Your task to perform on an android device: I want to change the reminder time to 7 pm because I accidentally set the wrong time for a meeting reminder
Image 0: 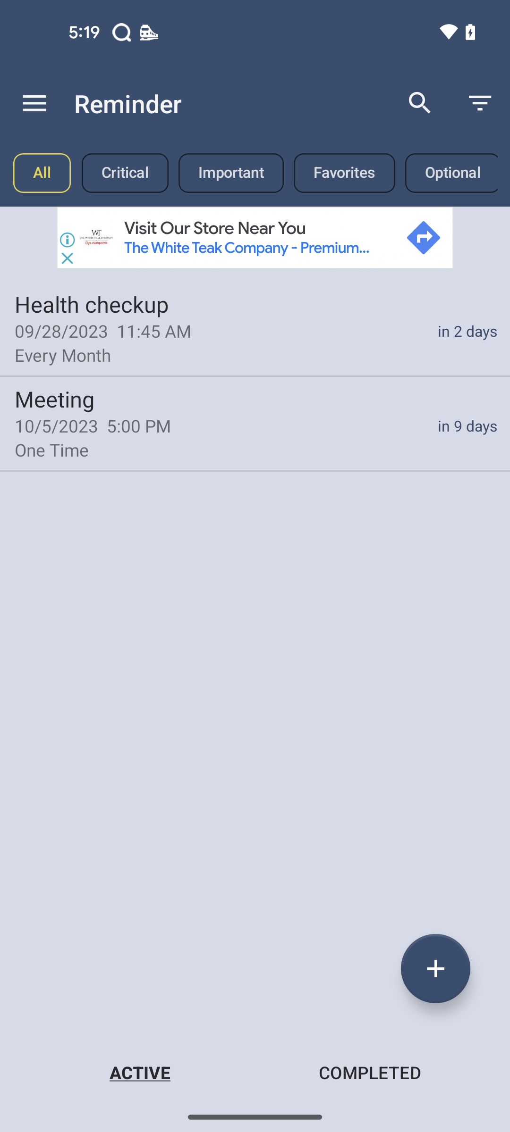
click on the meeting reminder
Step 0: click (255, 423)
Image 1: 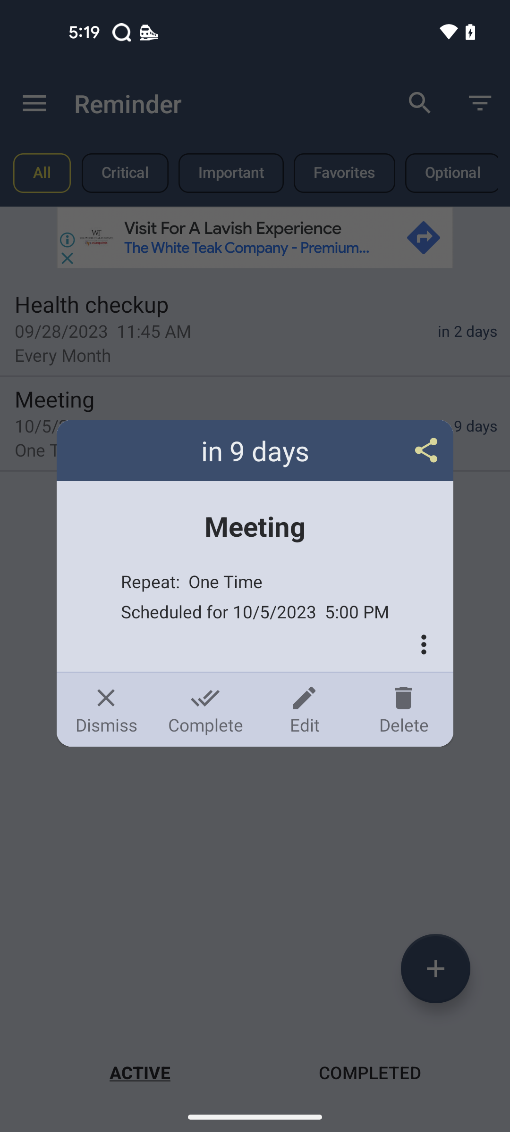
click on the edit
Step 1: click (304, 709)
Image 2: 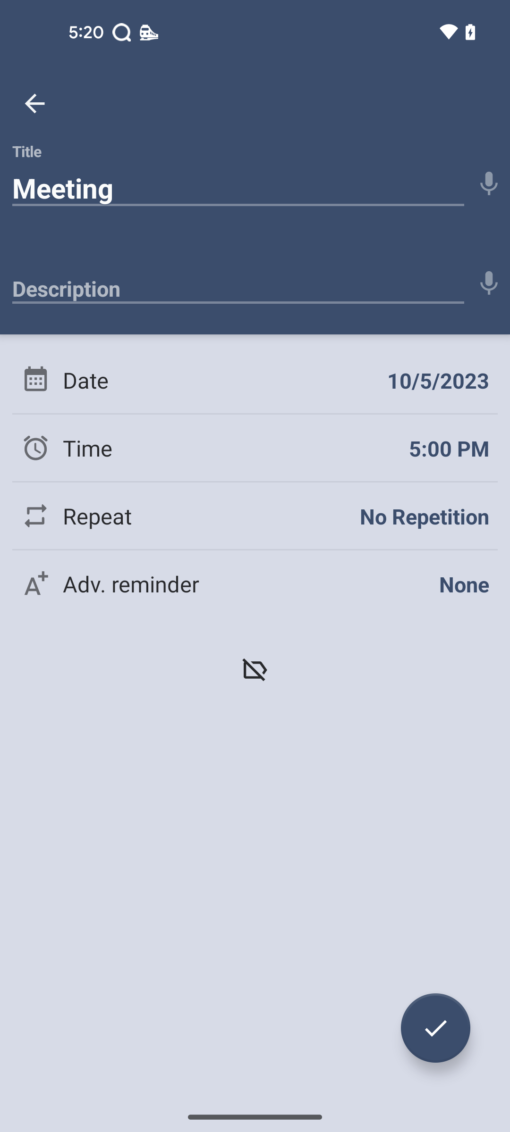
click on the time
Step 2: click (449, 448)
Image 3: 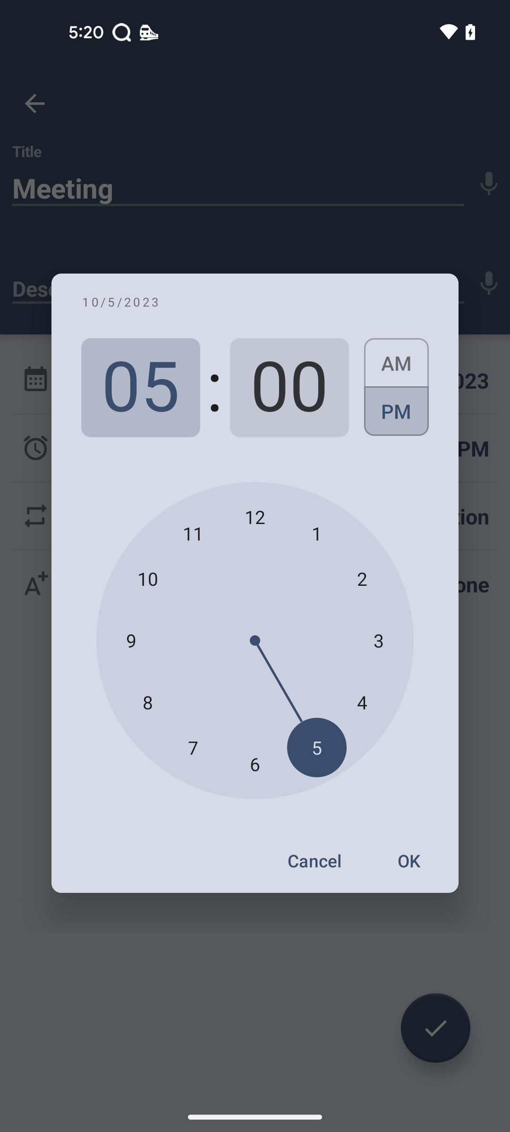
select 7 hour
Step 3: click (193, 747)
Image 4: 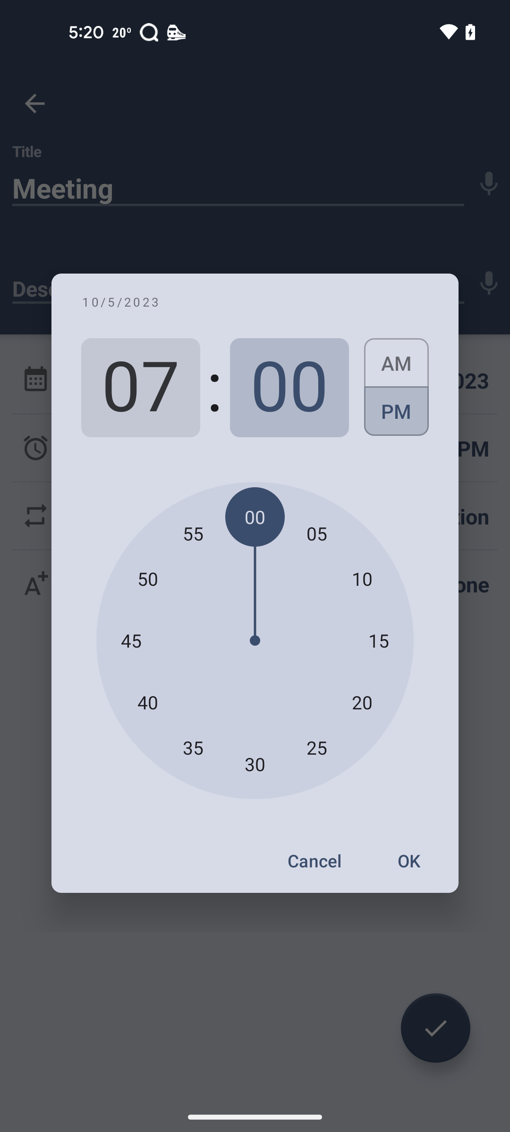
click on the OK button
Step 4: click (408, 861)